Your task to perform on an android device: On November 4, I had to meet my friend in Salibury, so I booked a bus using the Omio app. 
Image 0: 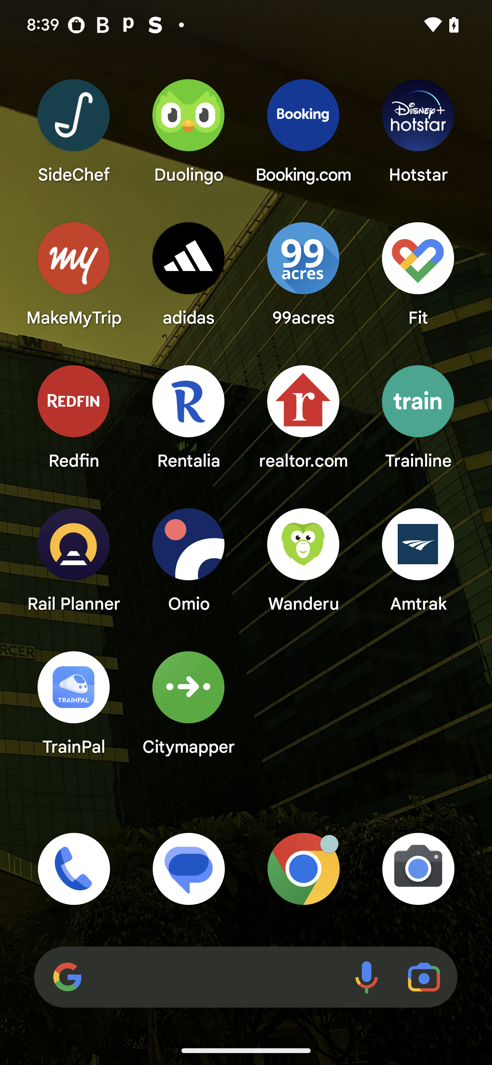
Open Omio app
Step 0: open app "Omio"
Image 1: 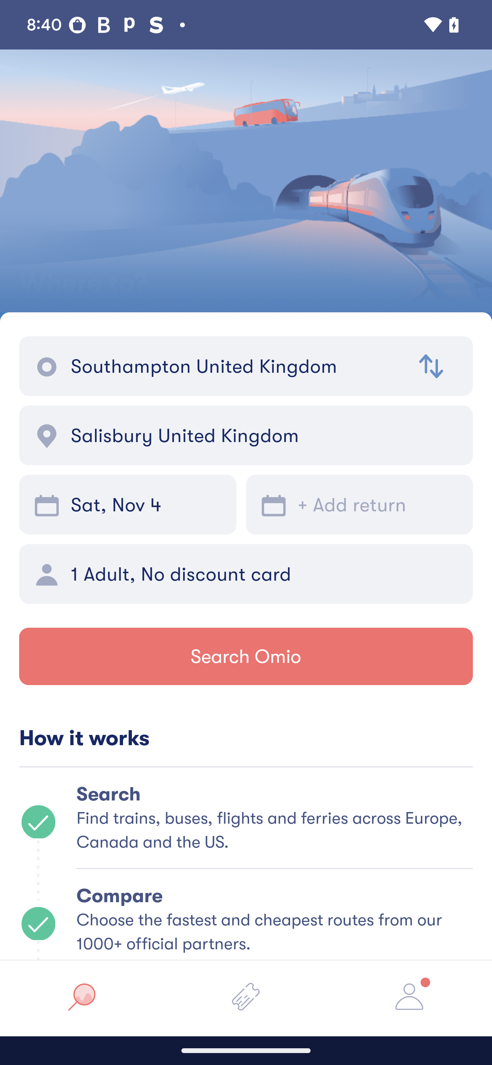
Click on the departure tab
Step 1: click (236, 366)
Image 2: 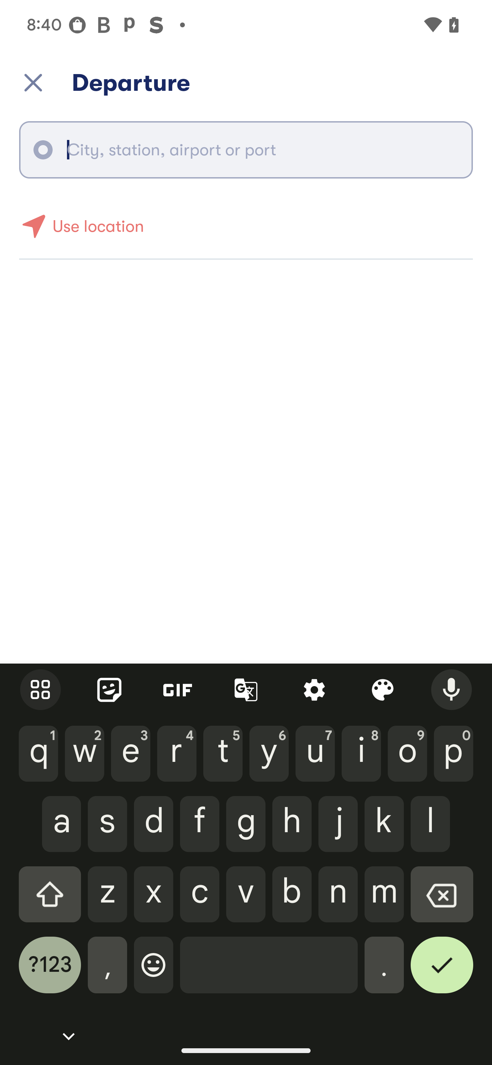
Type Southampton in the departure tab
Step 2: type "Southampton"
Image 3: 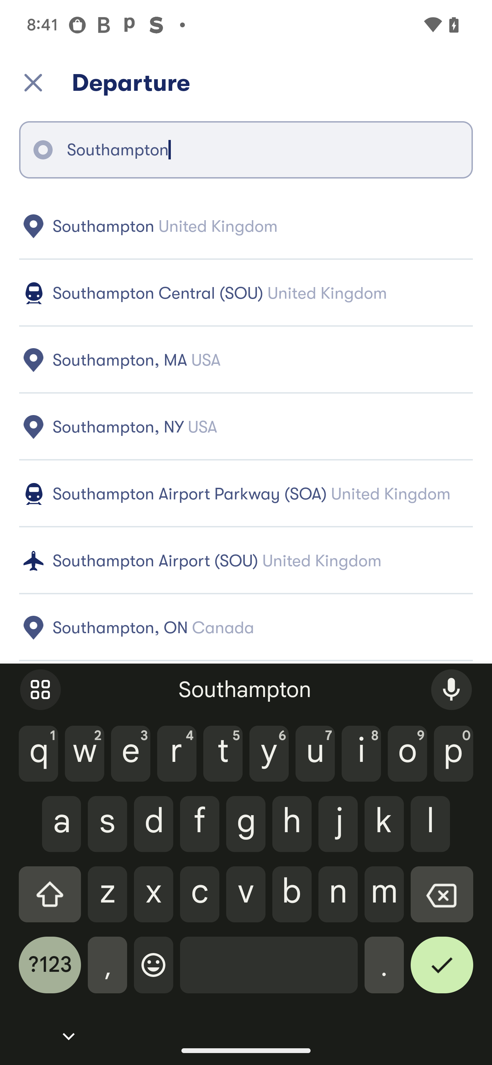
Click on the first suggestion
Step 3: click (113, 237)
Image 4: 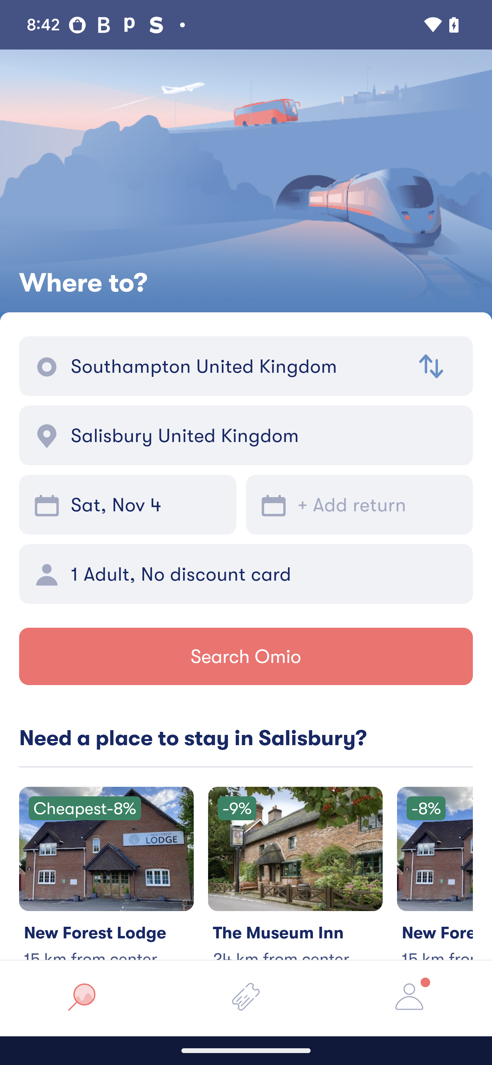
Click on the destination tab
Step 4: click (265, 436)
Image 5: 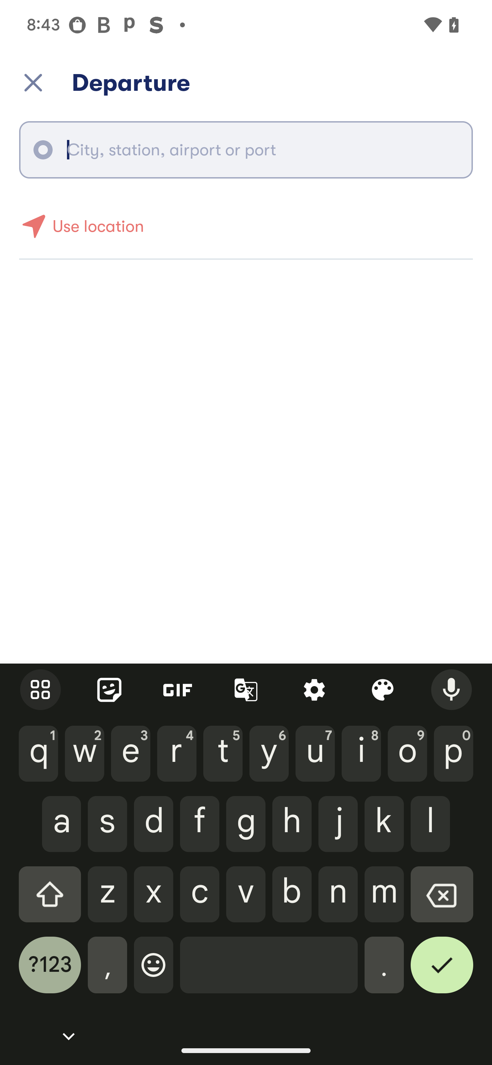
Type salibury in the destination tab 
Step 5: type "salibury"
Image 6: 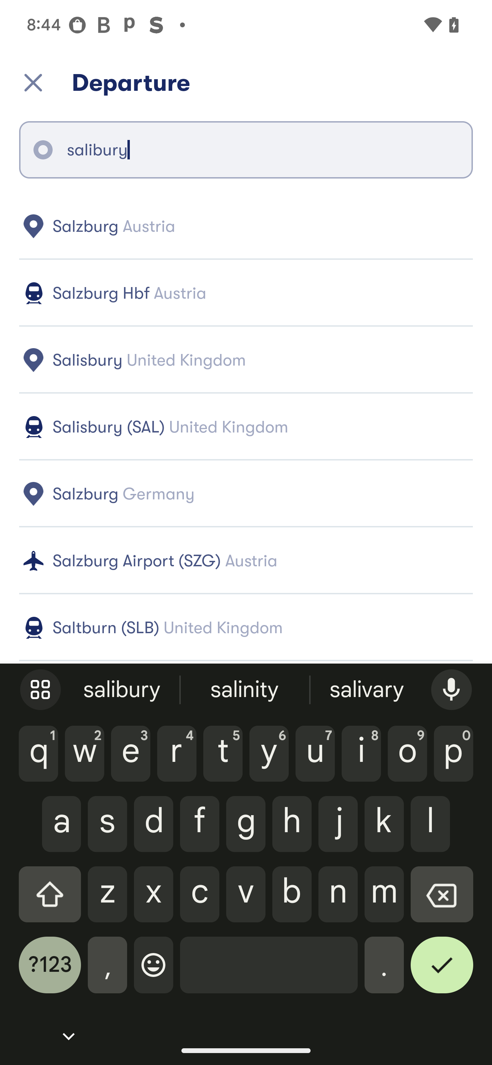
Click on the salibury united kingdom
Step 6: click (260, 360)
Image 7: 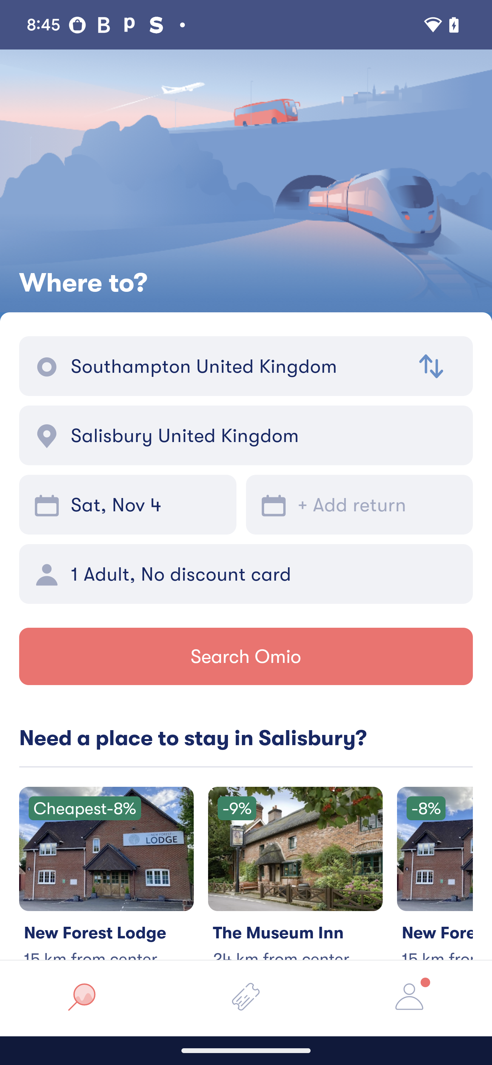
Click on the search button
Step 7: click (246, 656)
Image 8: 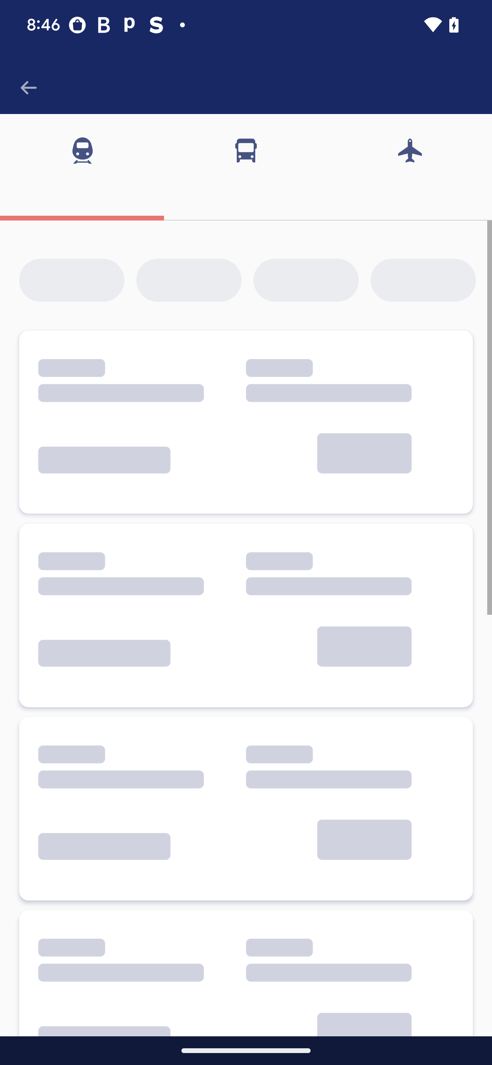
Click on the bus icon 
Step 8: click (246, 141)